Your task to perform on an android device: Open Google Contacts app and Create a new contact for XYZ with the number 1234567890.
Image 0: 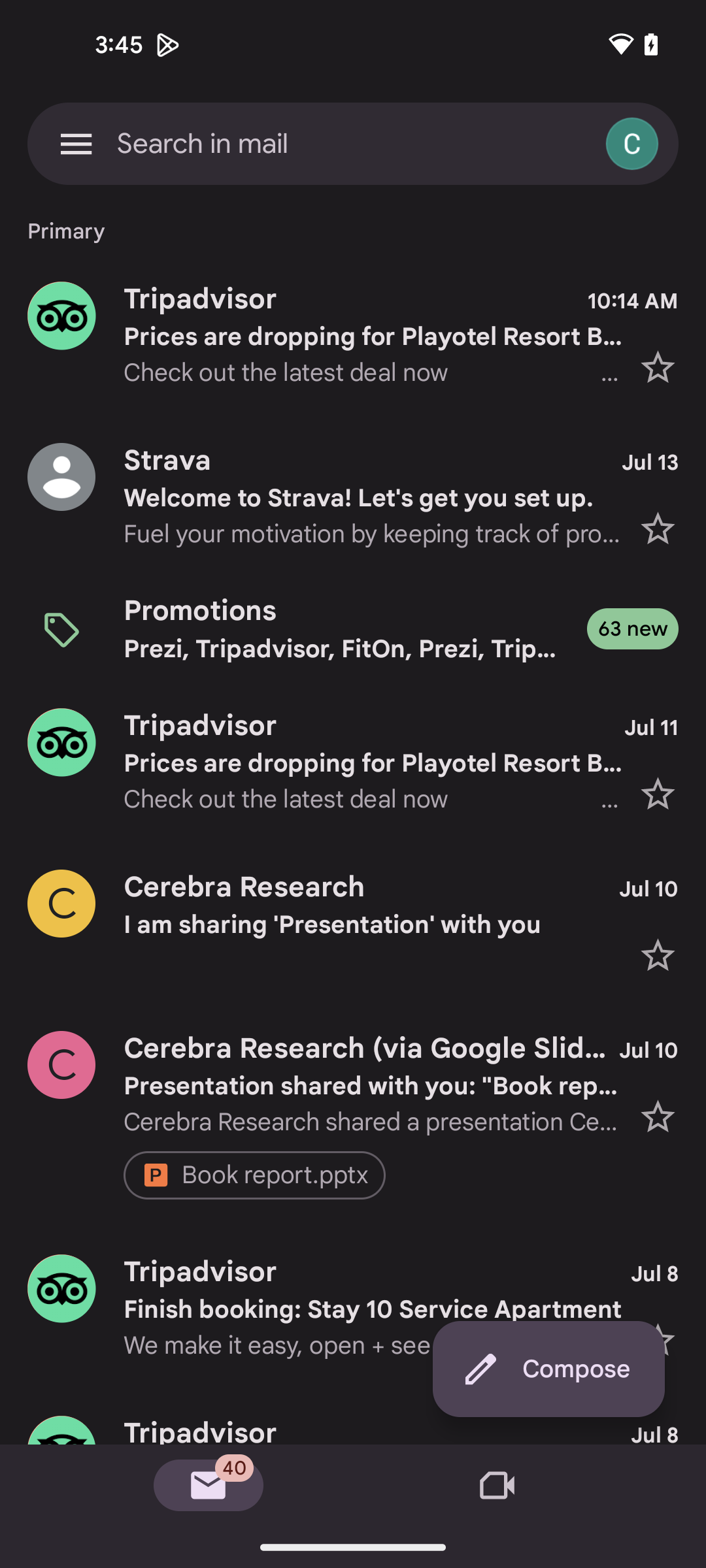
Open Google Contacts app
Step 0: open app "Contacts"
Image 2: 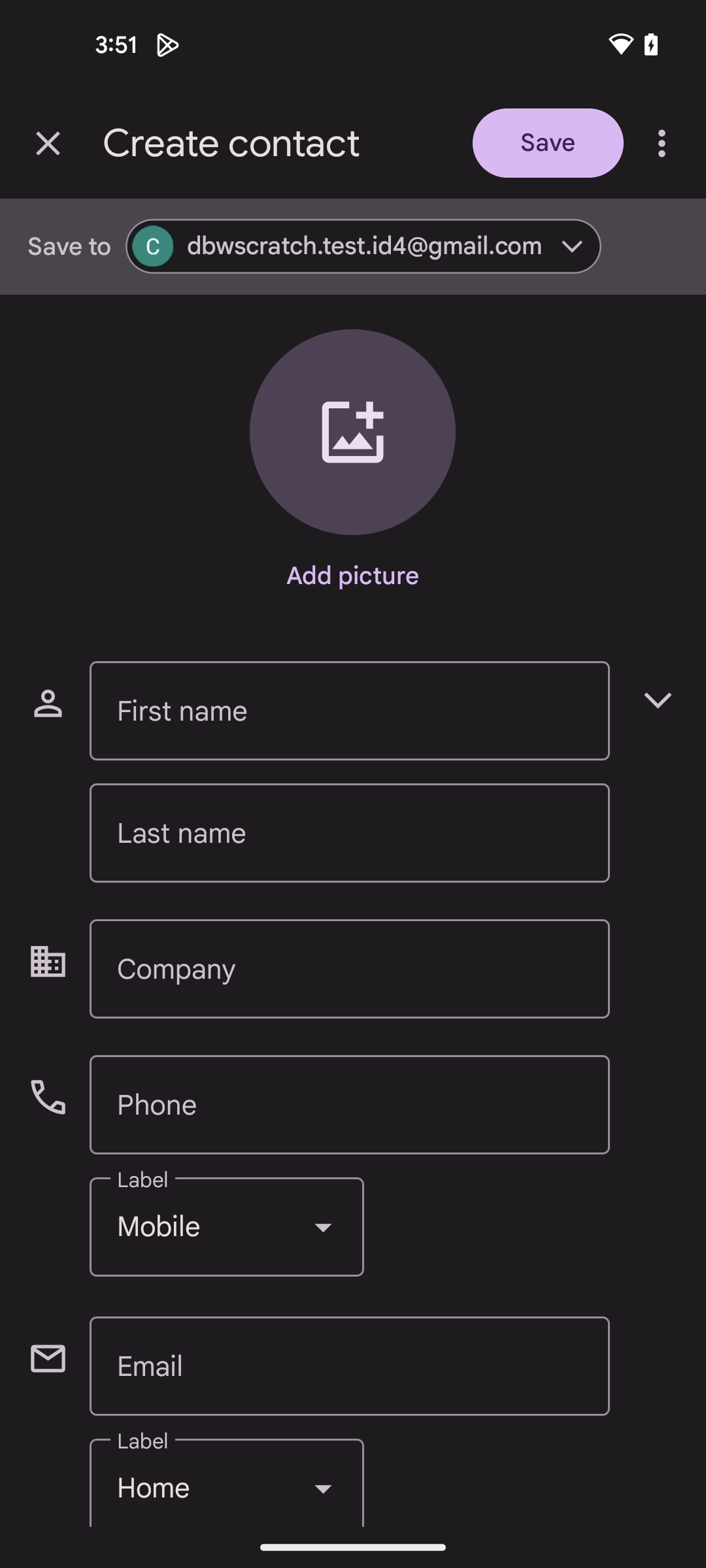
Click on the first name
Step 2: click (349, 710)
Image 3: 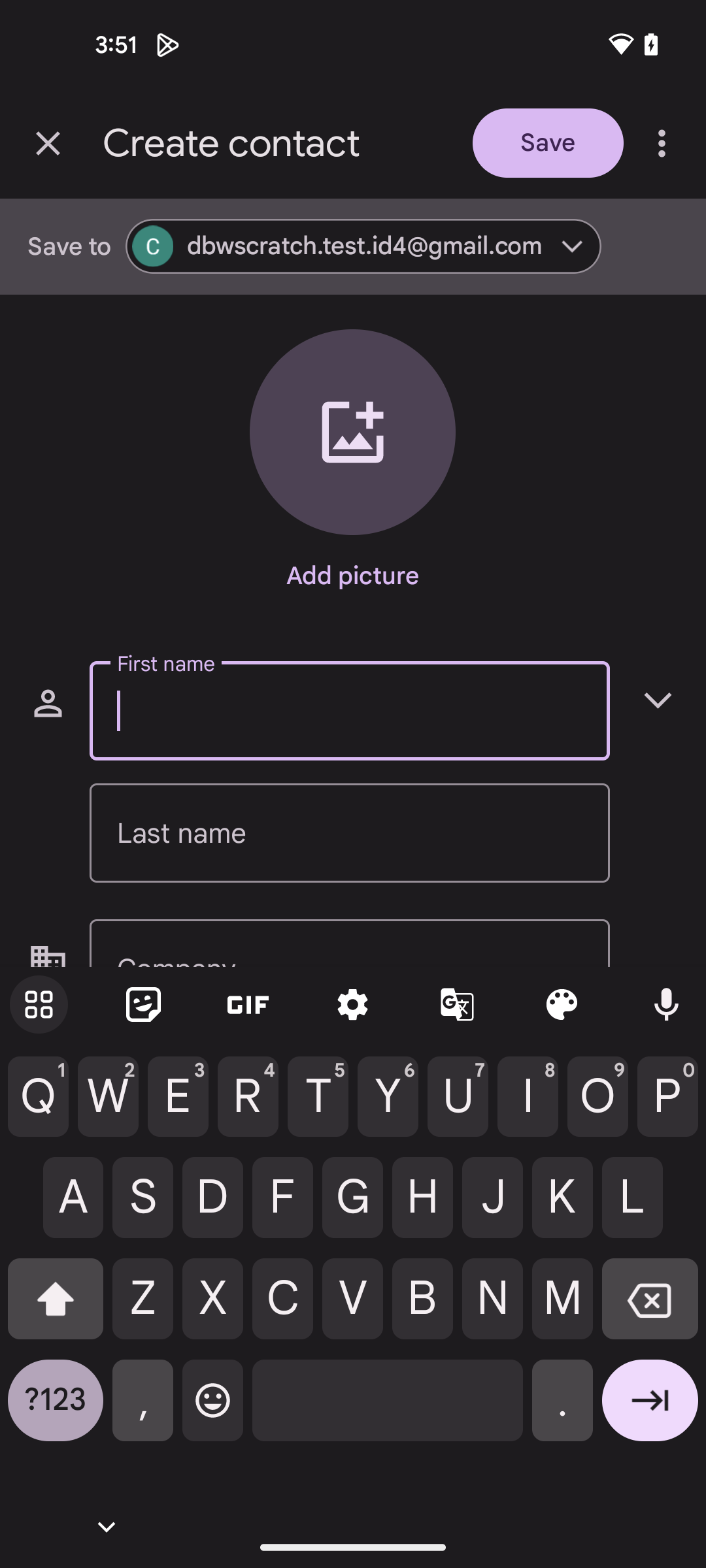
Type XYZ
Step 3: type "XYZ"
Image 4: 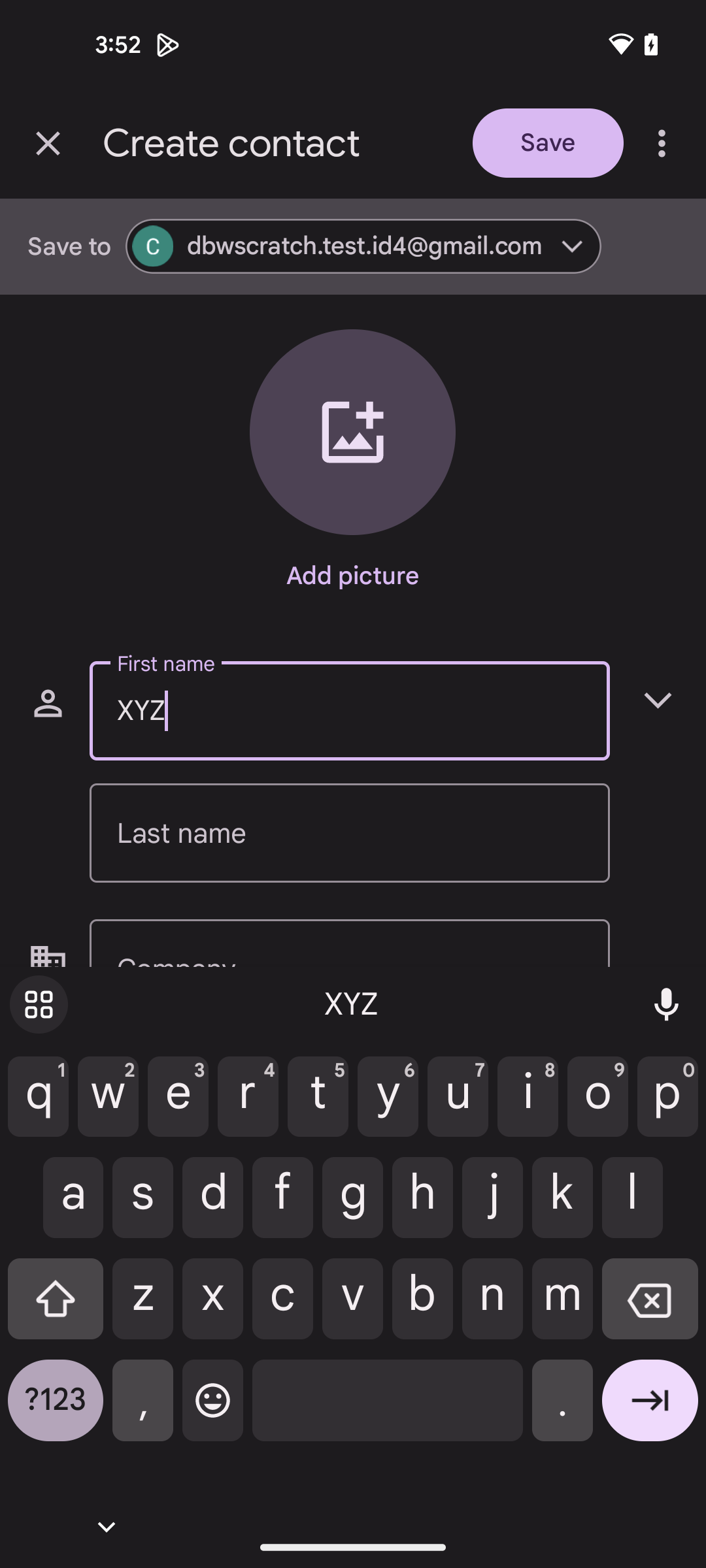
Swipe up for the phone number section
Step 4: scroll left
Image 5: 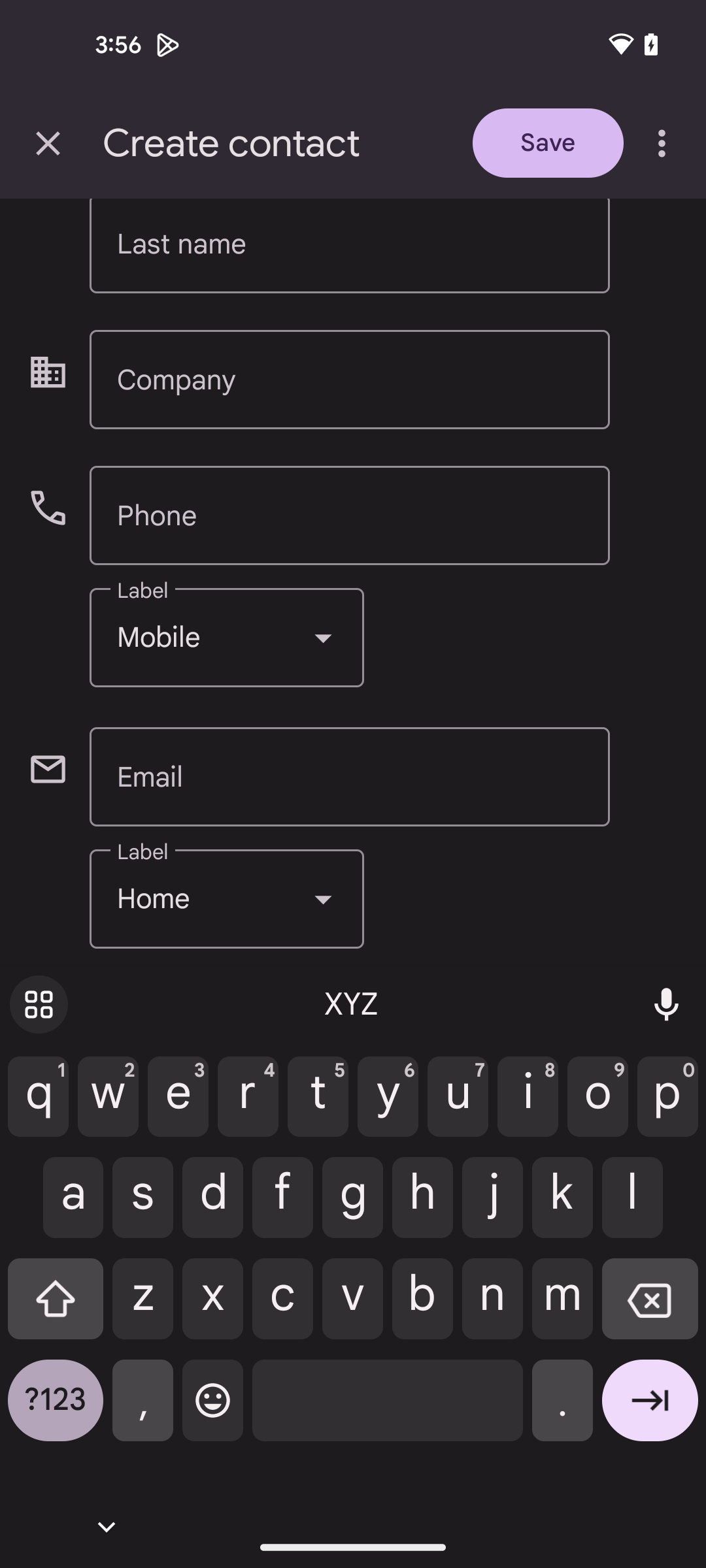
Click on the Phone number section
Step 5: click (349, 515)
Image 6: 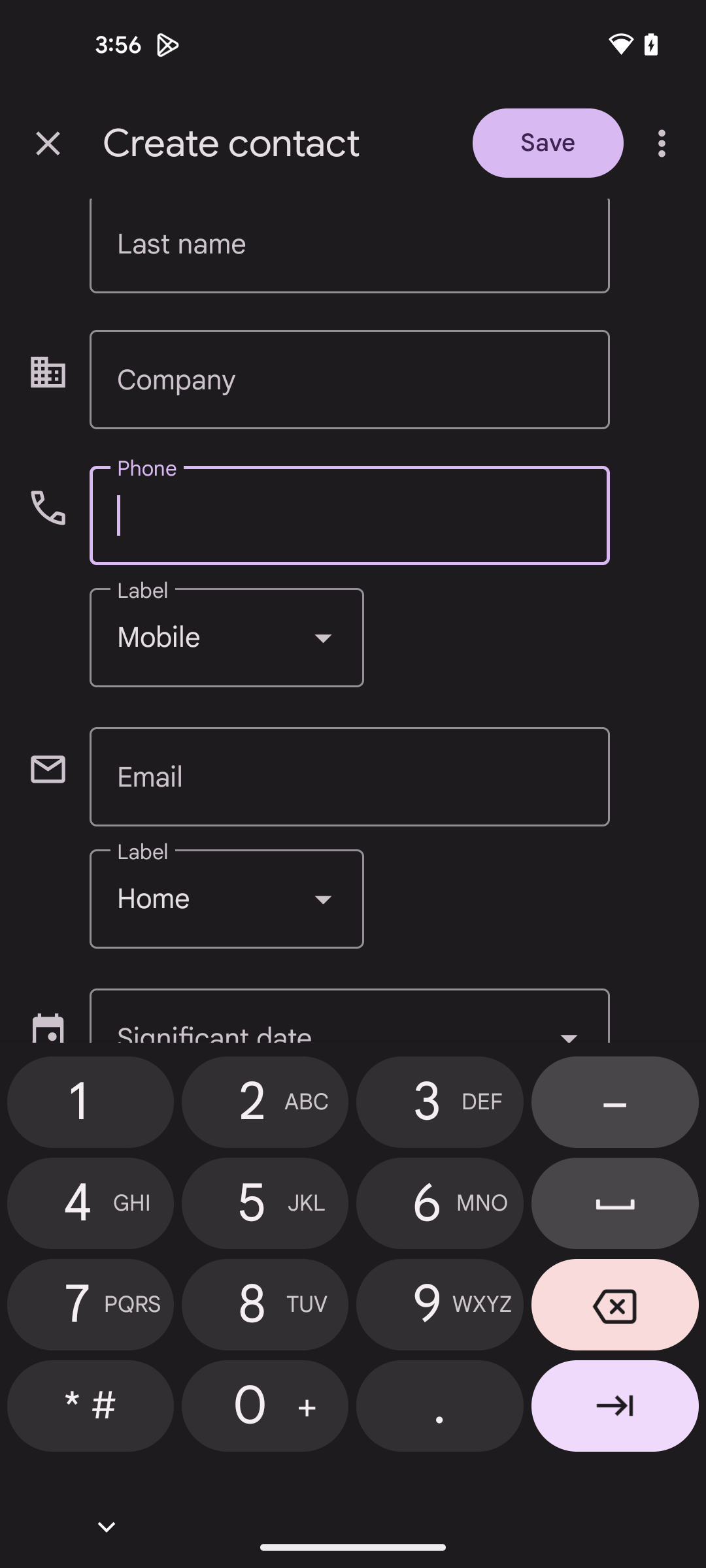
Type 1234567890
Step 6: type "1234567890"
Image 7: 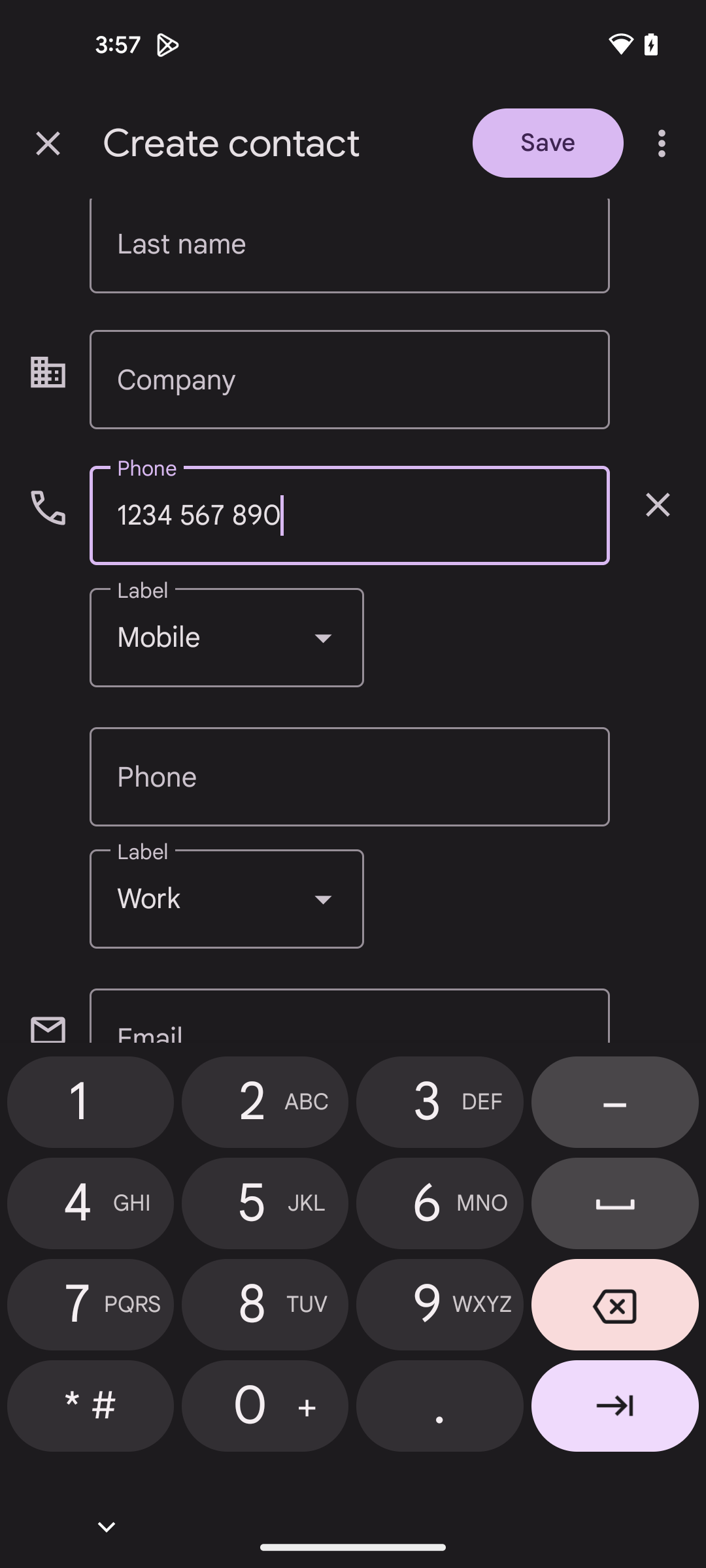
Click on the Save button at the top of the screen
Step 7: click (548, 142)